Your task to perform on an android device: I want to look through brand-new, size L formal shirts for my office using the Amazon App.
Image 0: 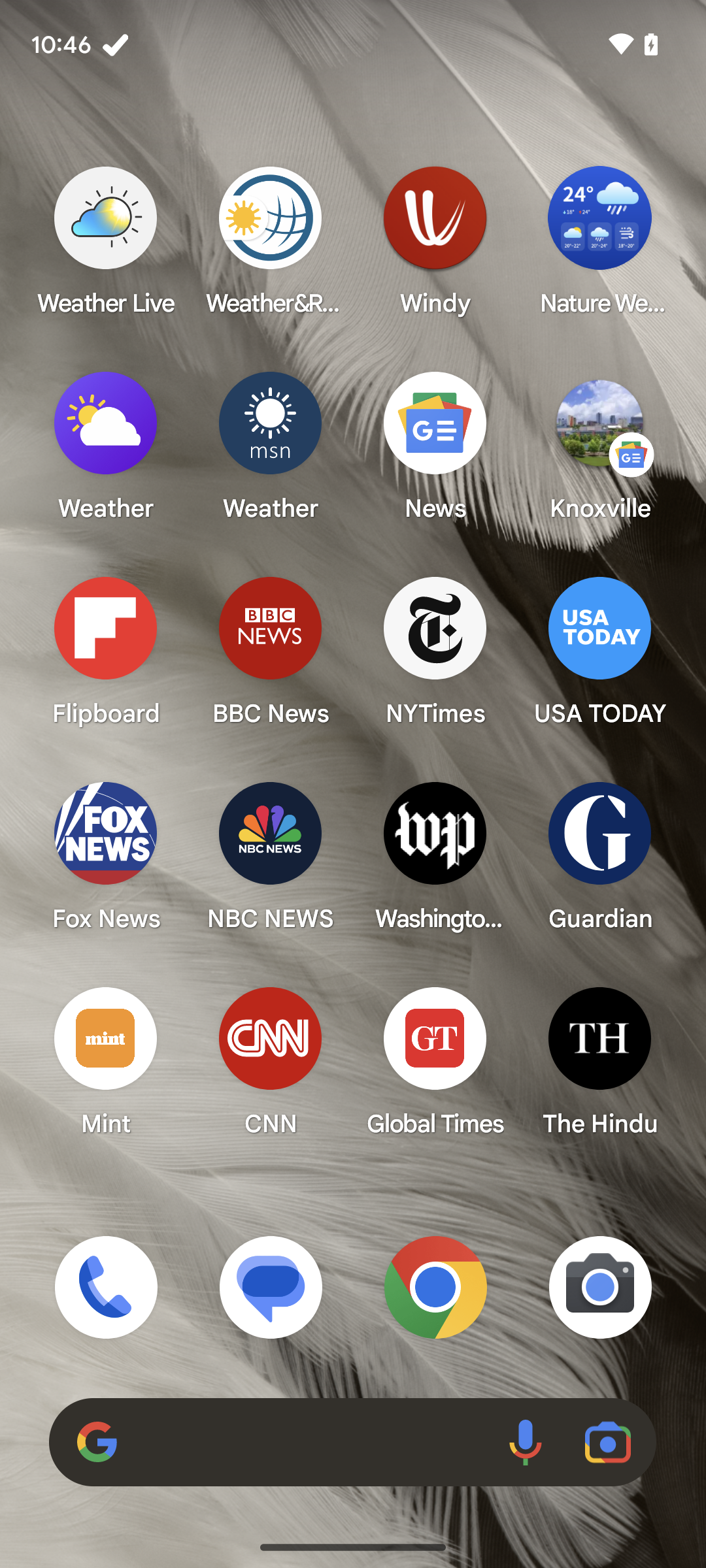
Open Amazon app
Step 0: open app "Amazon"
Image 1: 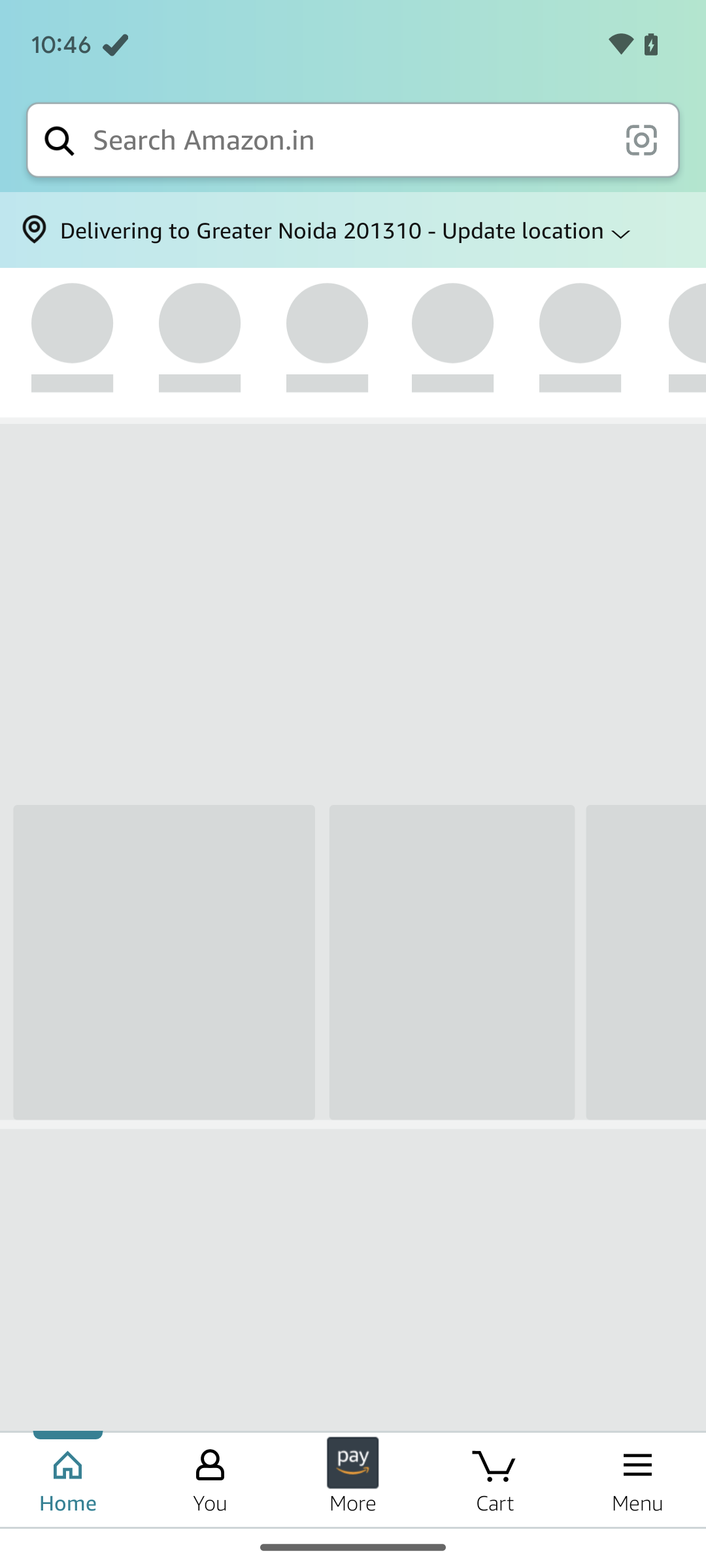
Click on the search box
Step 1: click (348, 140)
Image 2: 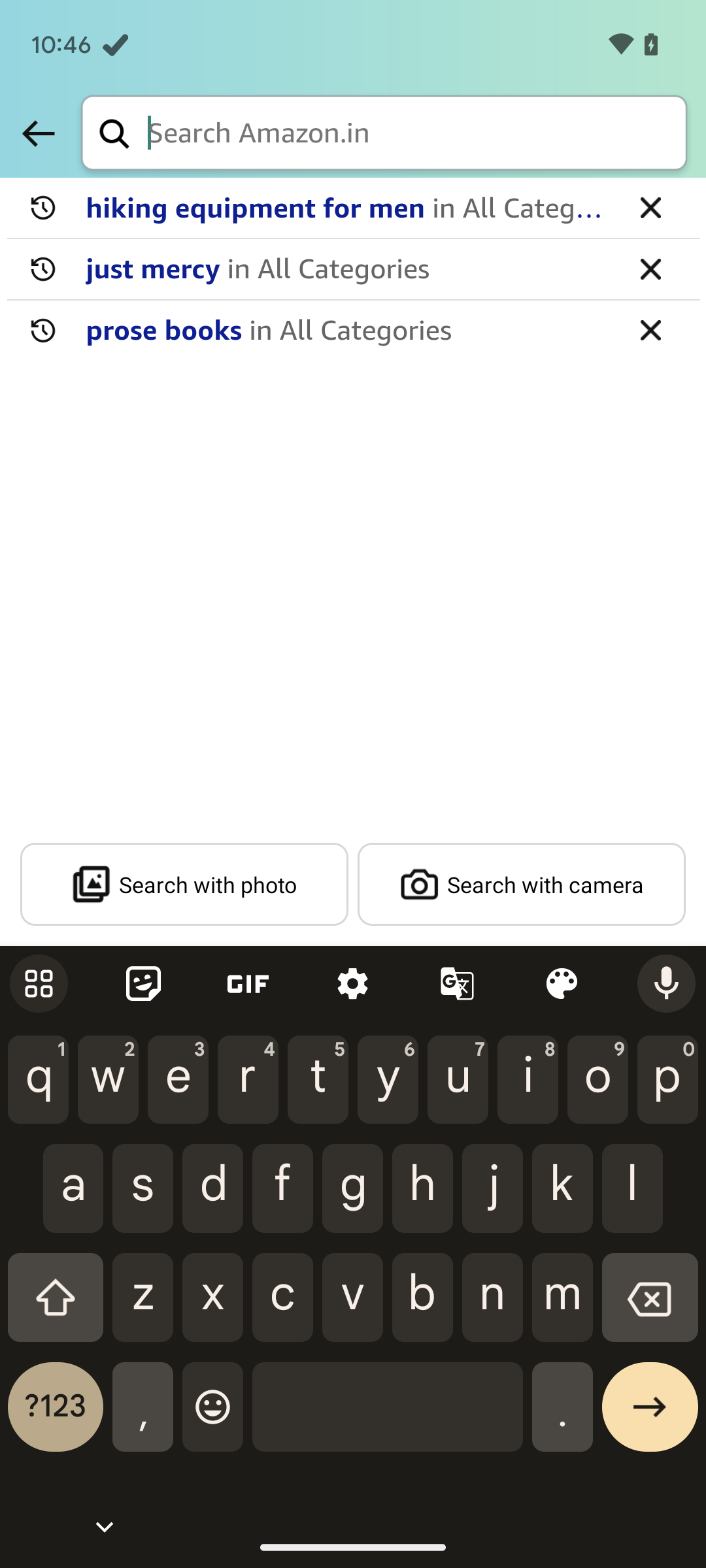
Type formal shirts
Step 2: type "Formal shirts"
Image 3: 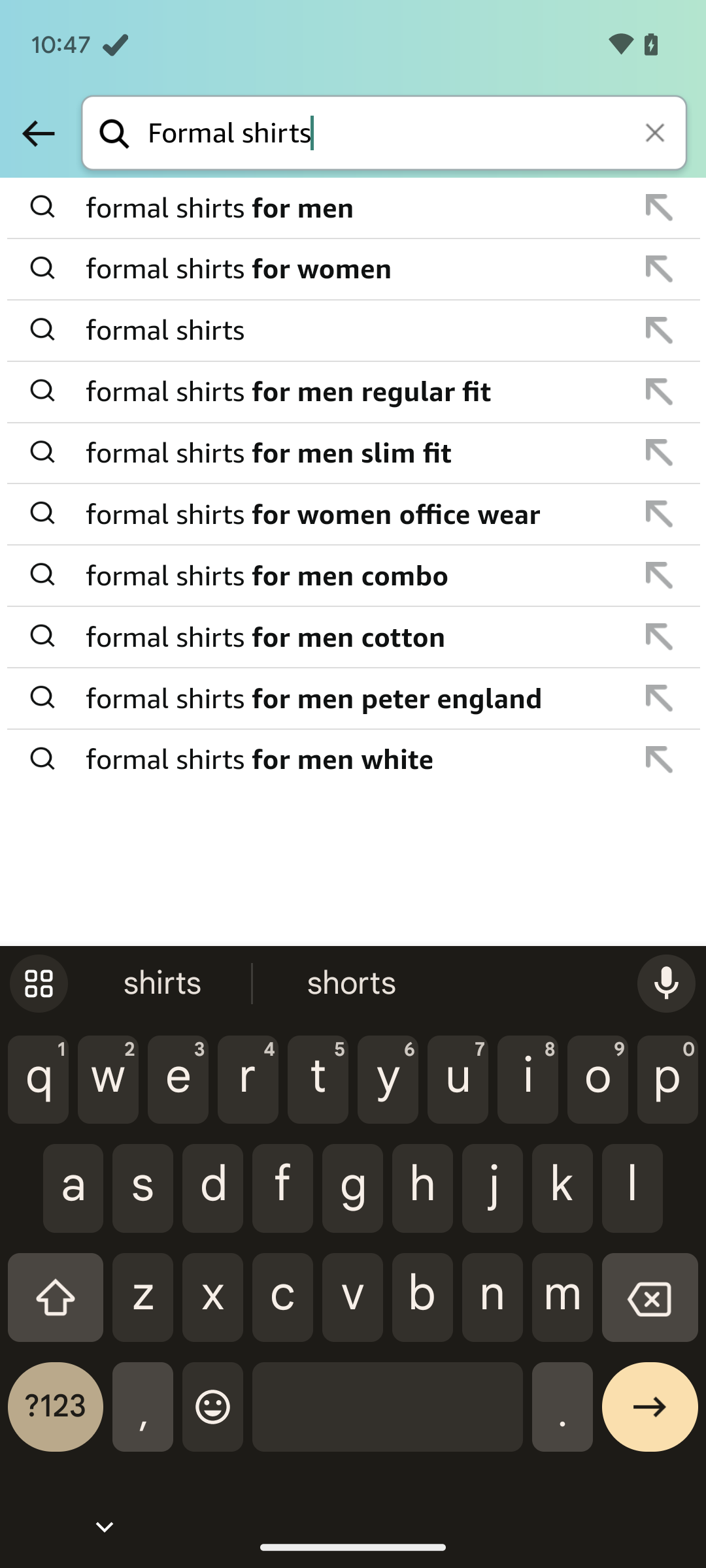
Select first option
Step 3: click (354, 208)
Image 5: 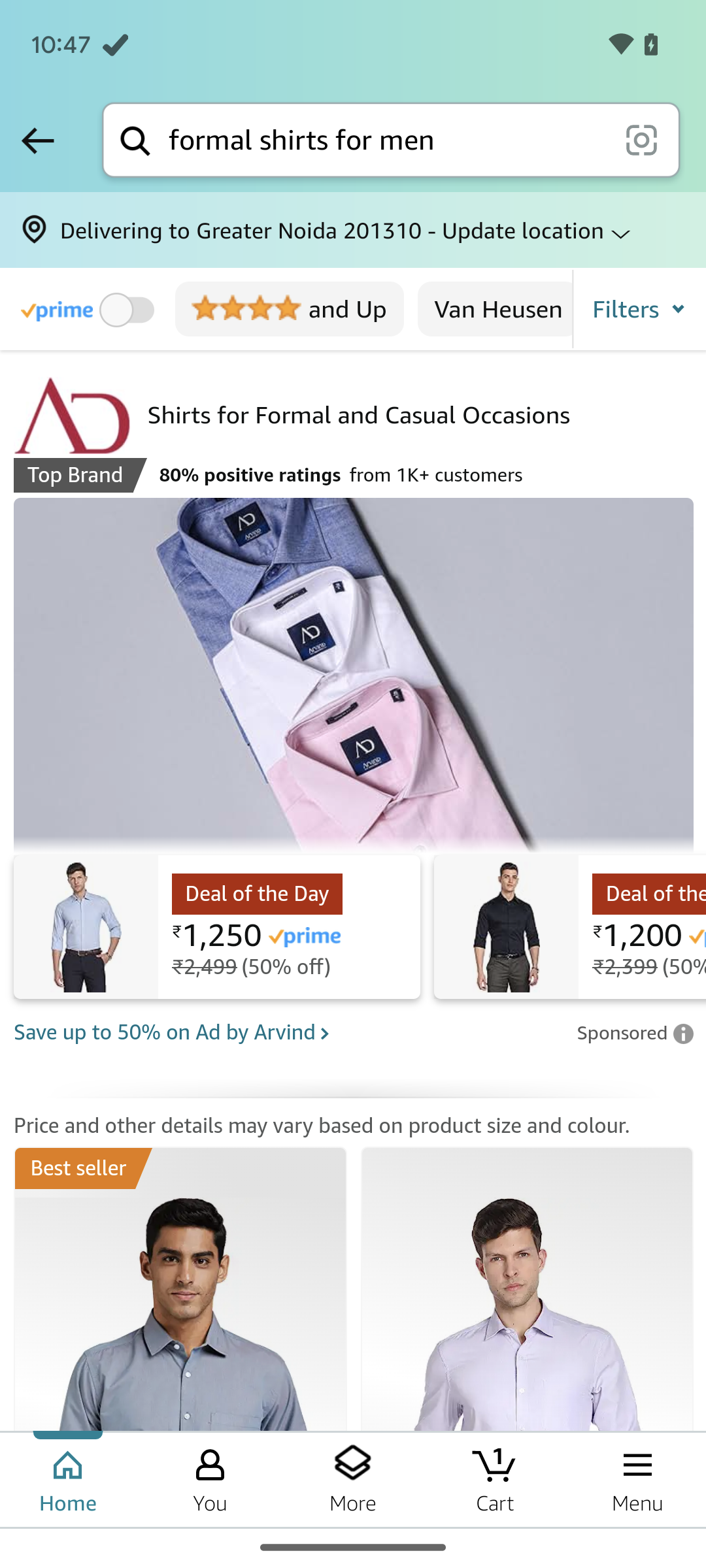
Click on filters
Step 5: click (642, 308)
Image 6: 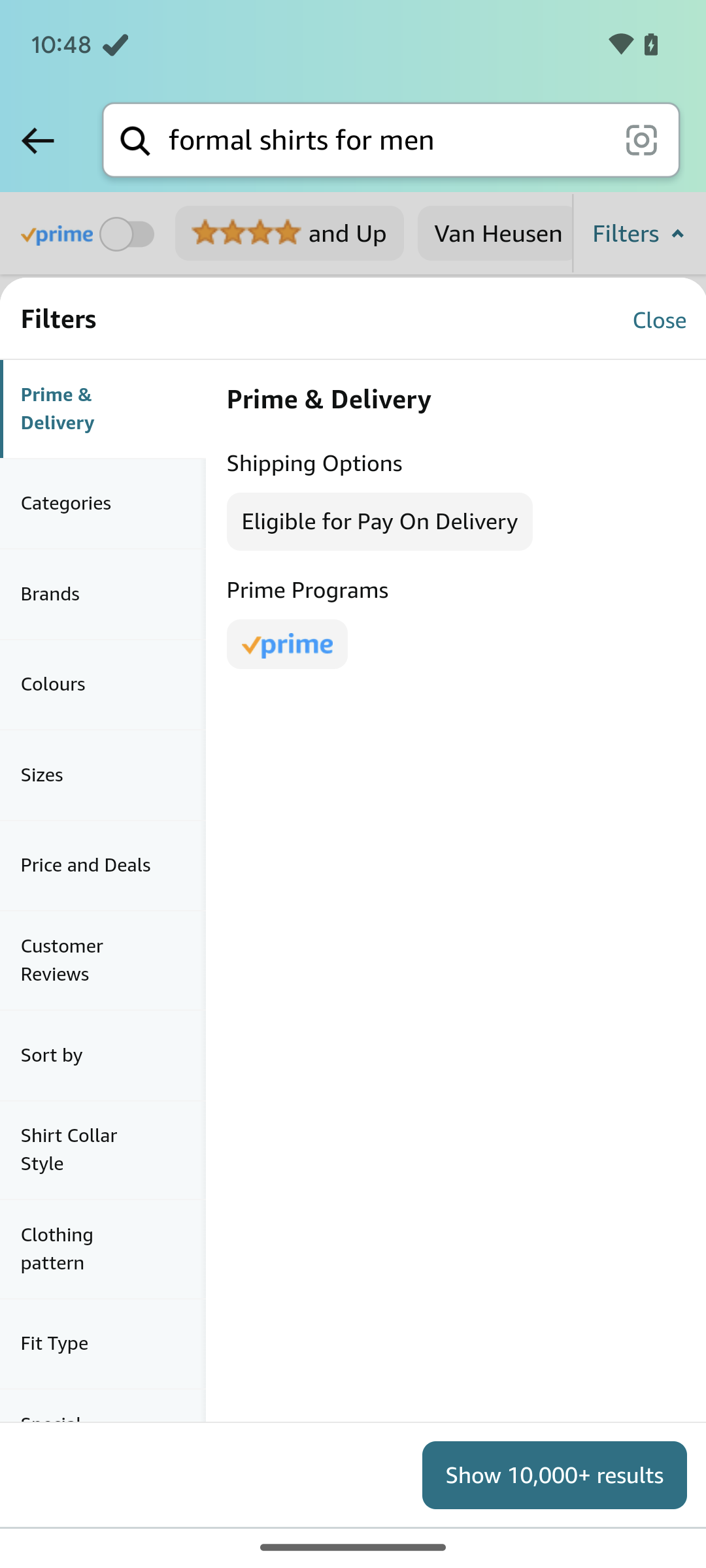
Click on sizes and select L
Step 6: click (103, 775)
Image 7: 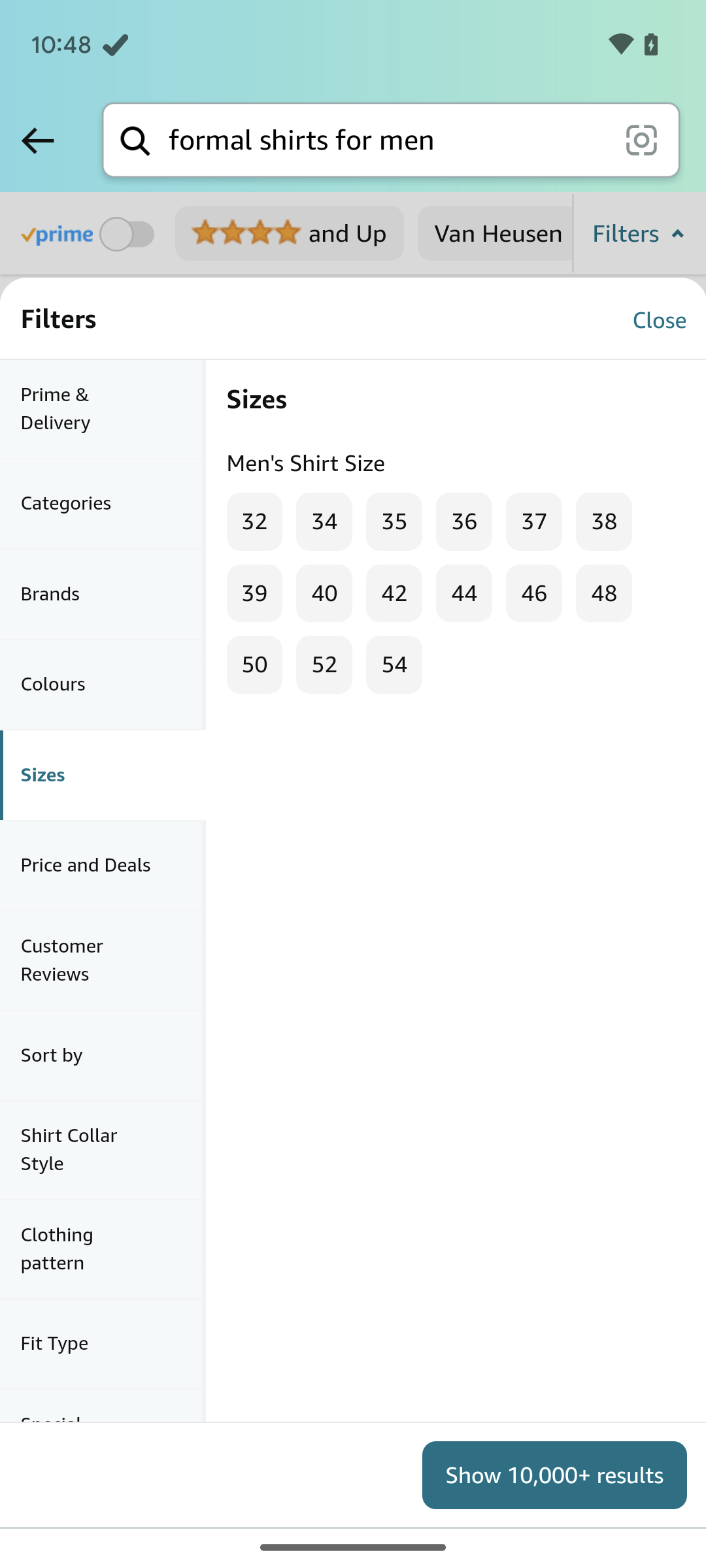
Select 42 for L size
Step 7: click (394, 592)
Image 8: 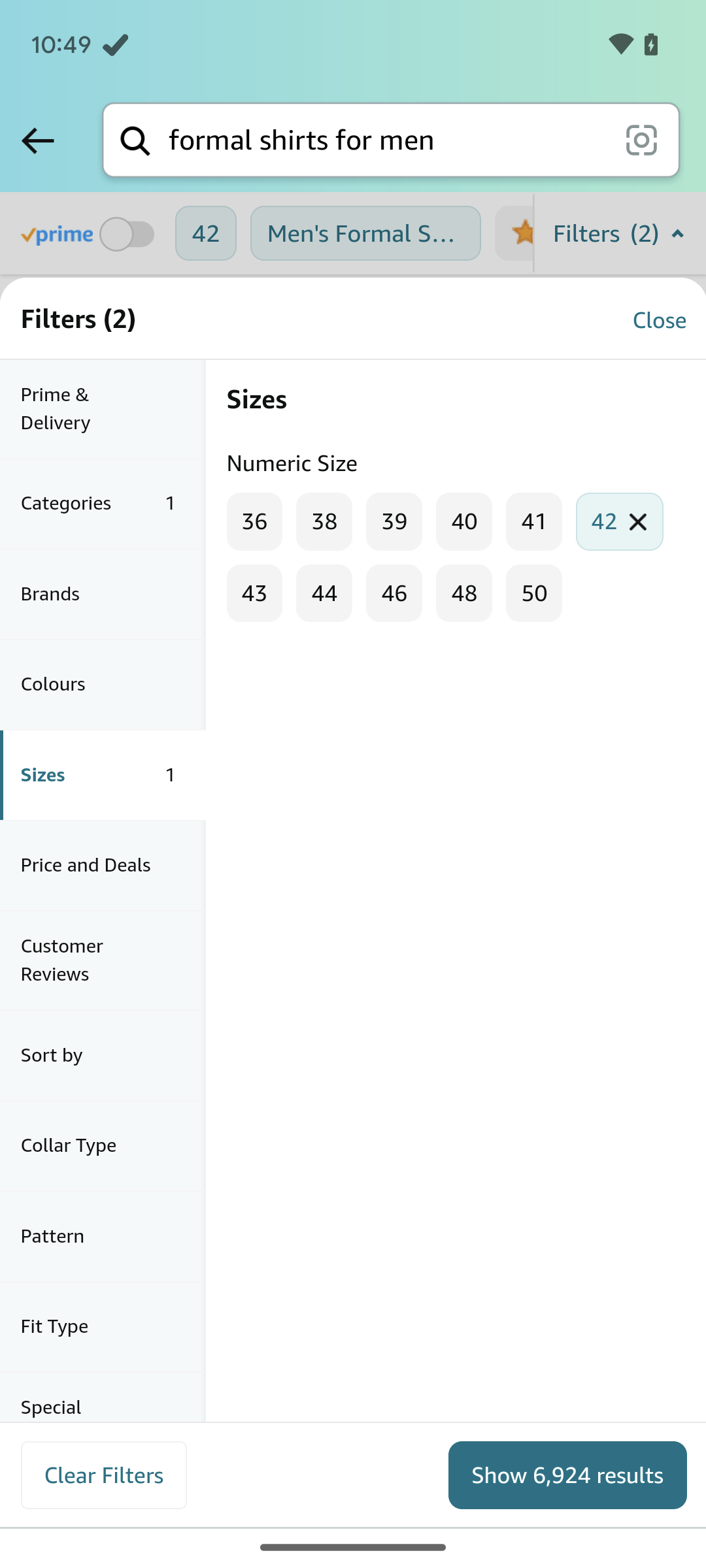
Click on show
Step 8: click (566, 1473)
Image 9: 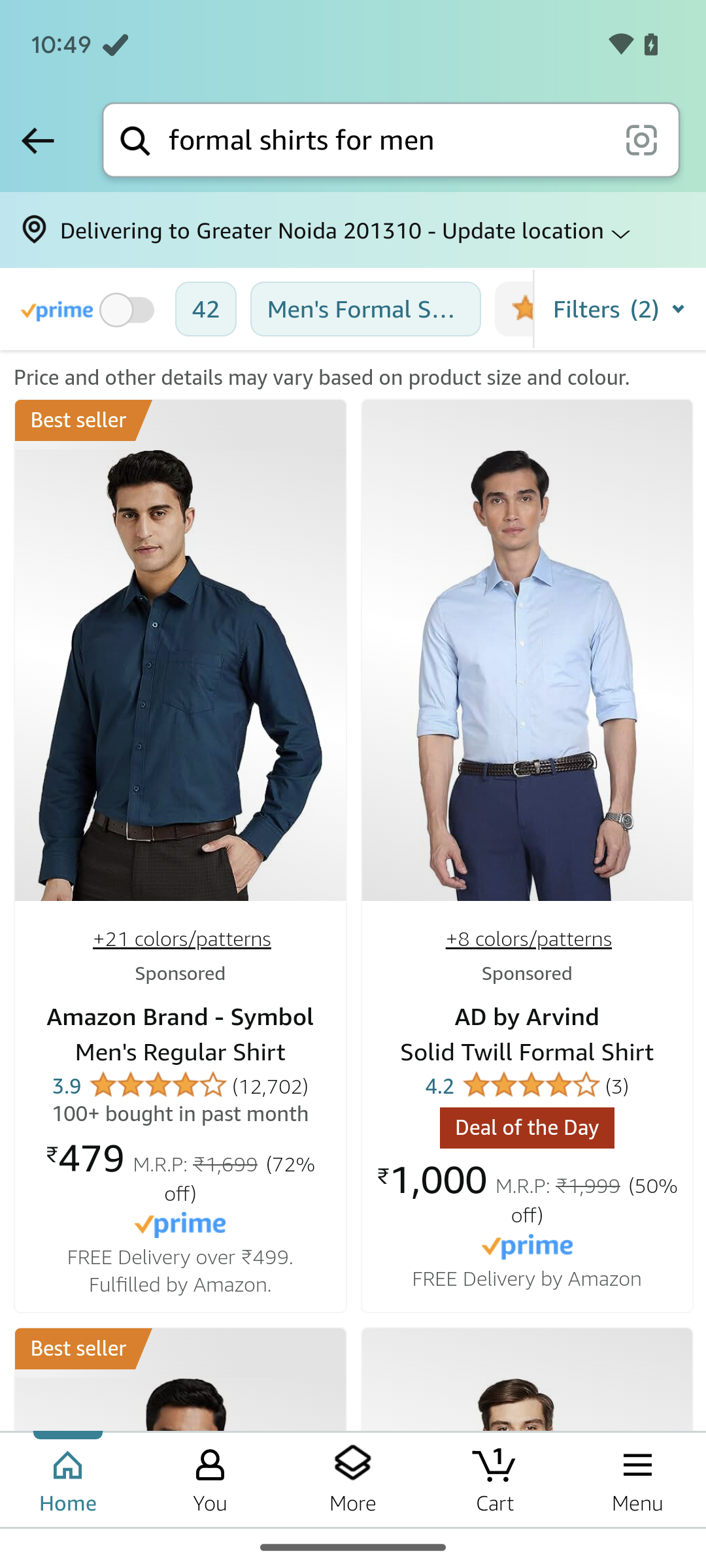
Swipe up to browse
Step 9: scroll down